Your task to perform on an android device: I've owned sports shoes in the past, but this time I'm searching for the college brand. Use the Nykaaman app for shoes with the Campus brand.
Image 0: 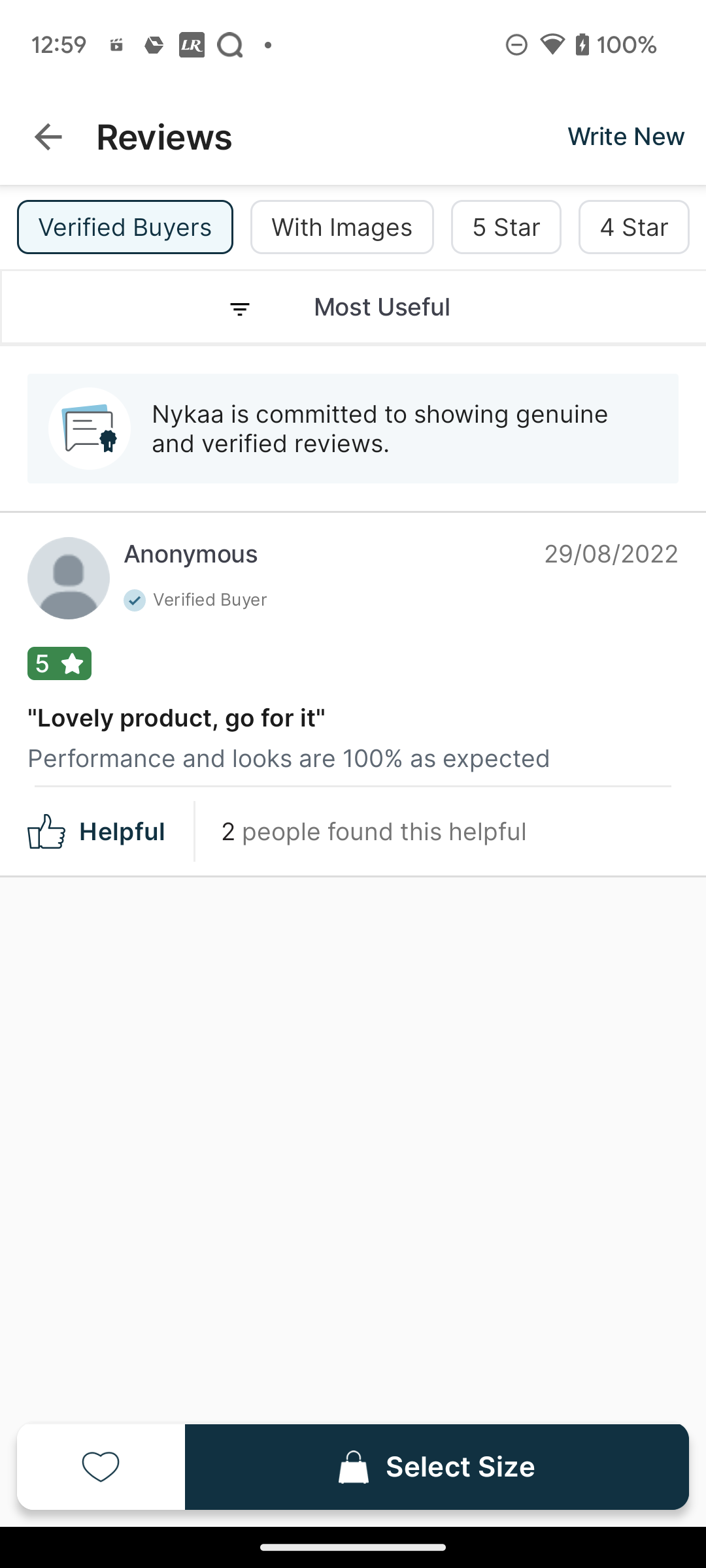
go back to the previous page
Step 0: press back button
Image 1: 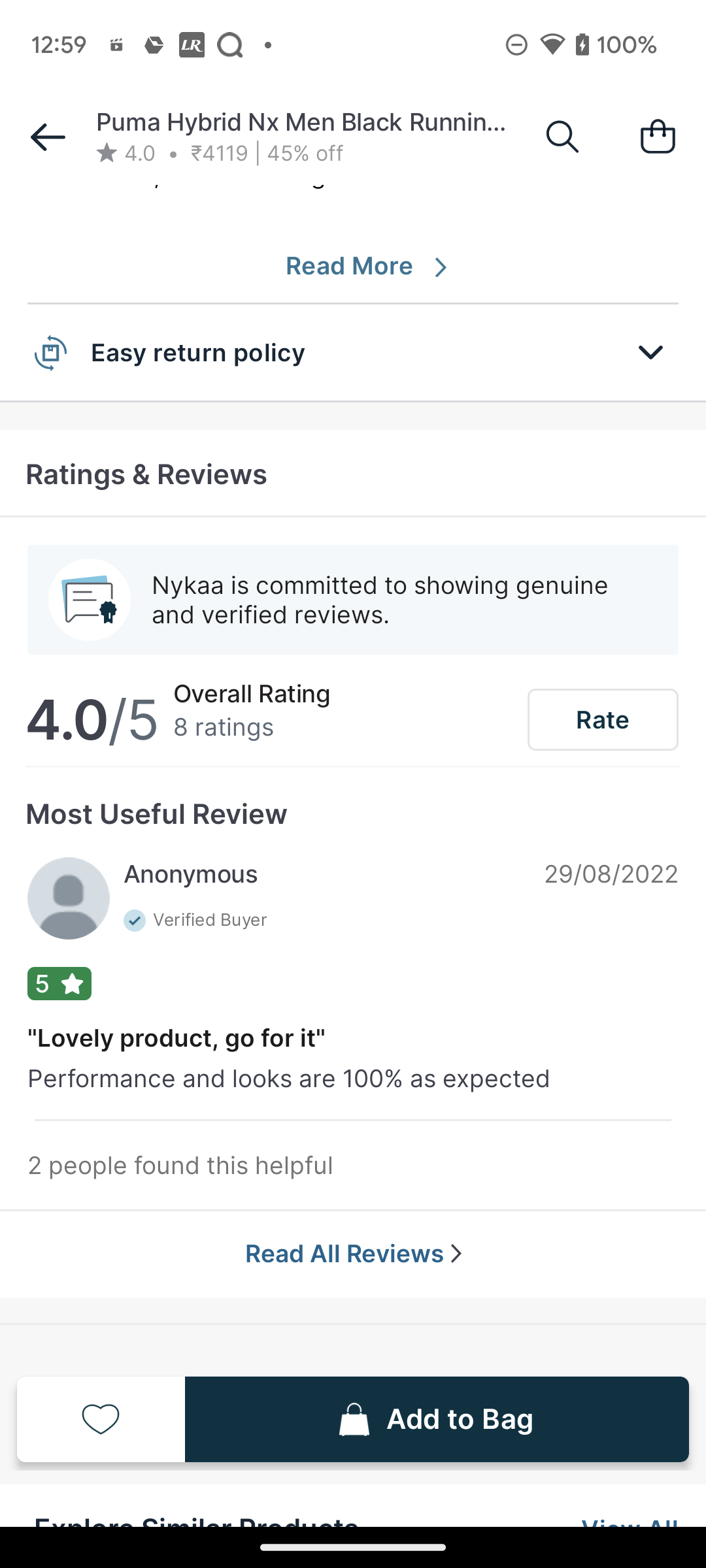
go back to the previous page
Step 1: press back button
Image 2: 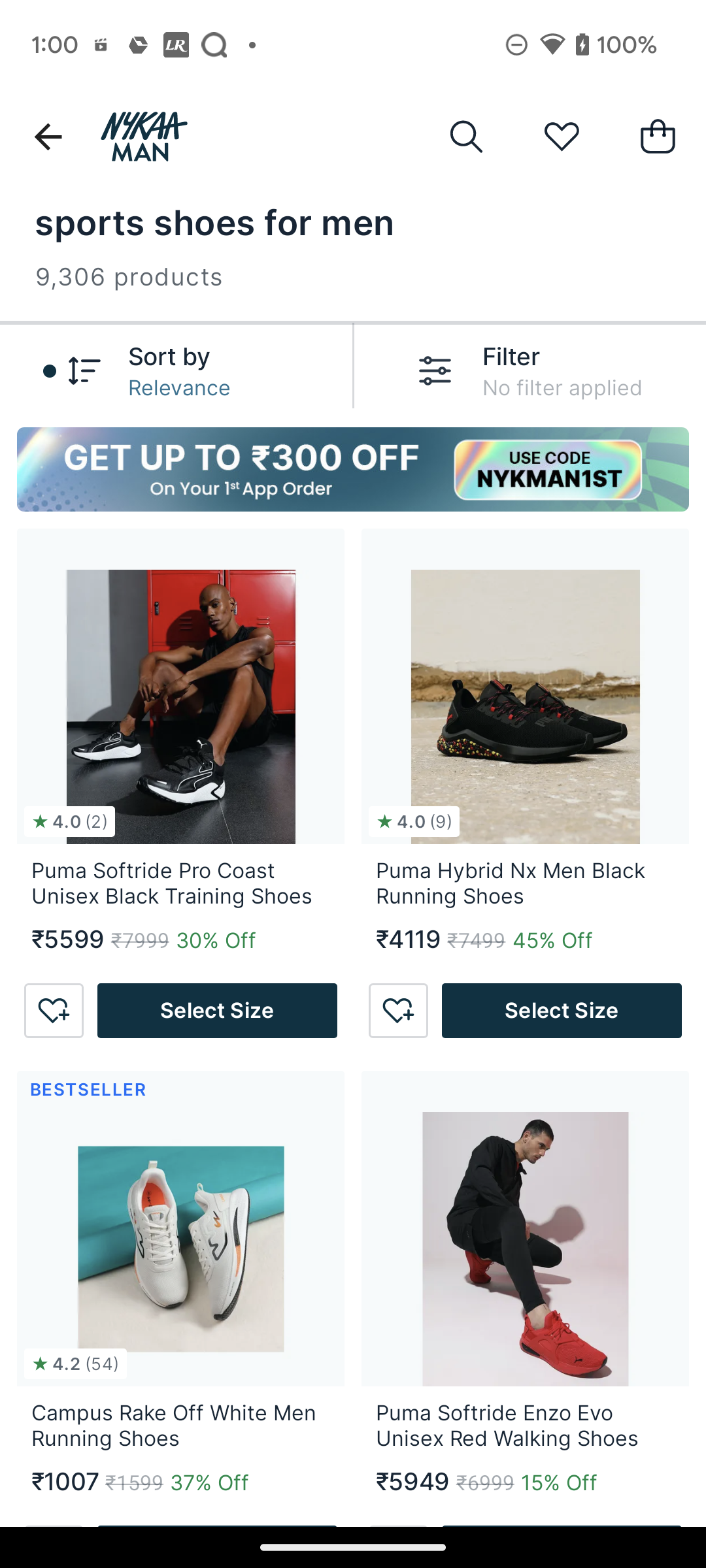
Click on the Filter section
Step 2: click (438, 368)
Image 3: 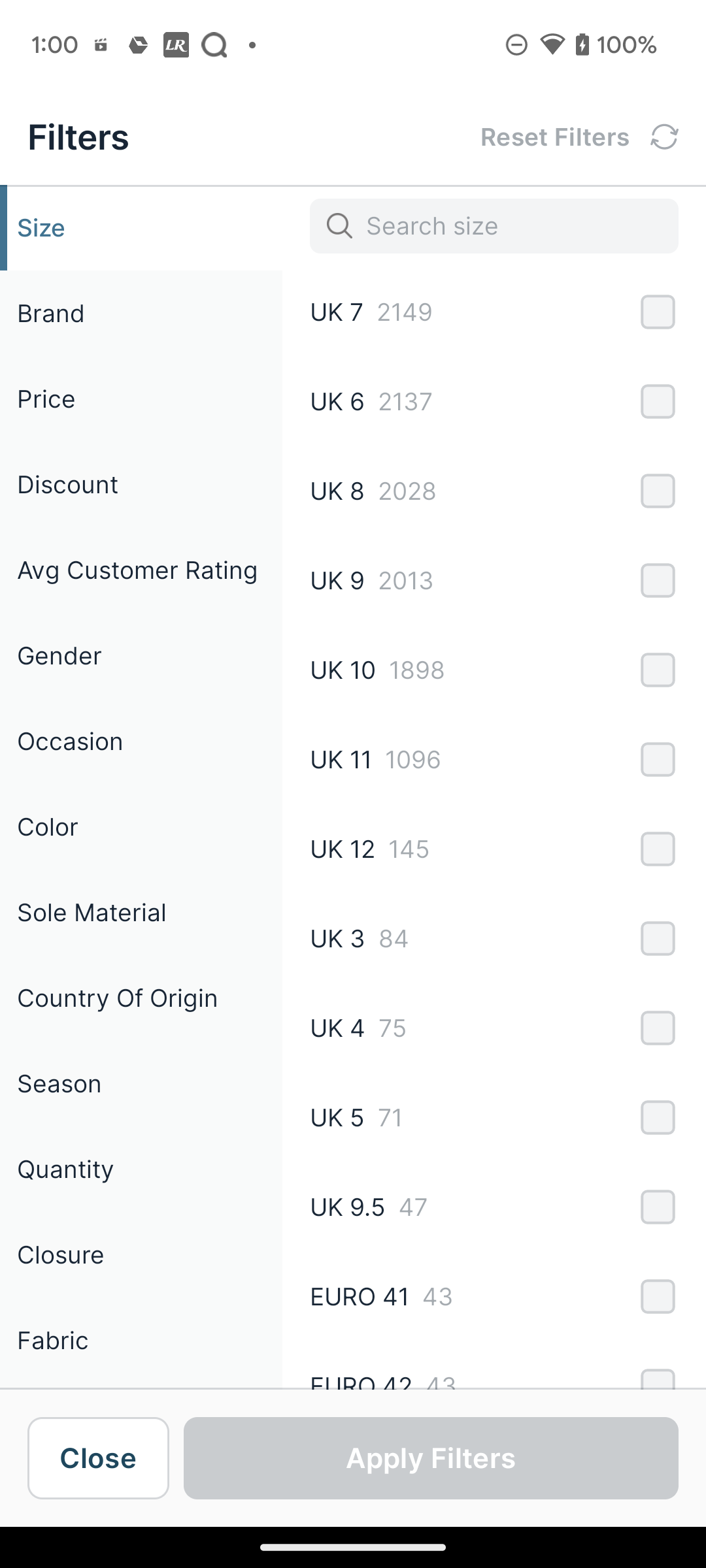
Go to the Brand Filters
Step 3: click (51, 313)
Image 4: 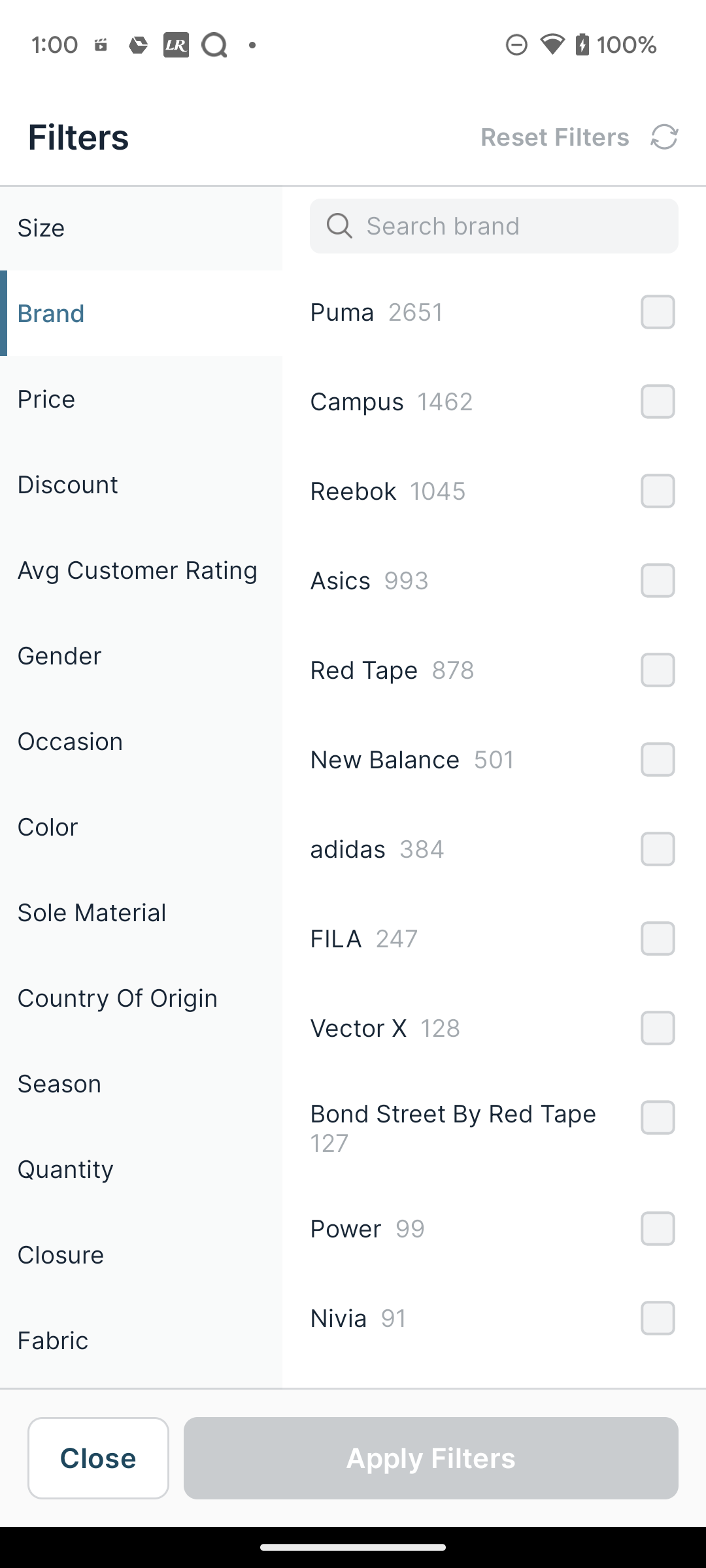
Click on the tick box of Campus Brand
Step 4: click (658, 401)
Image 5: 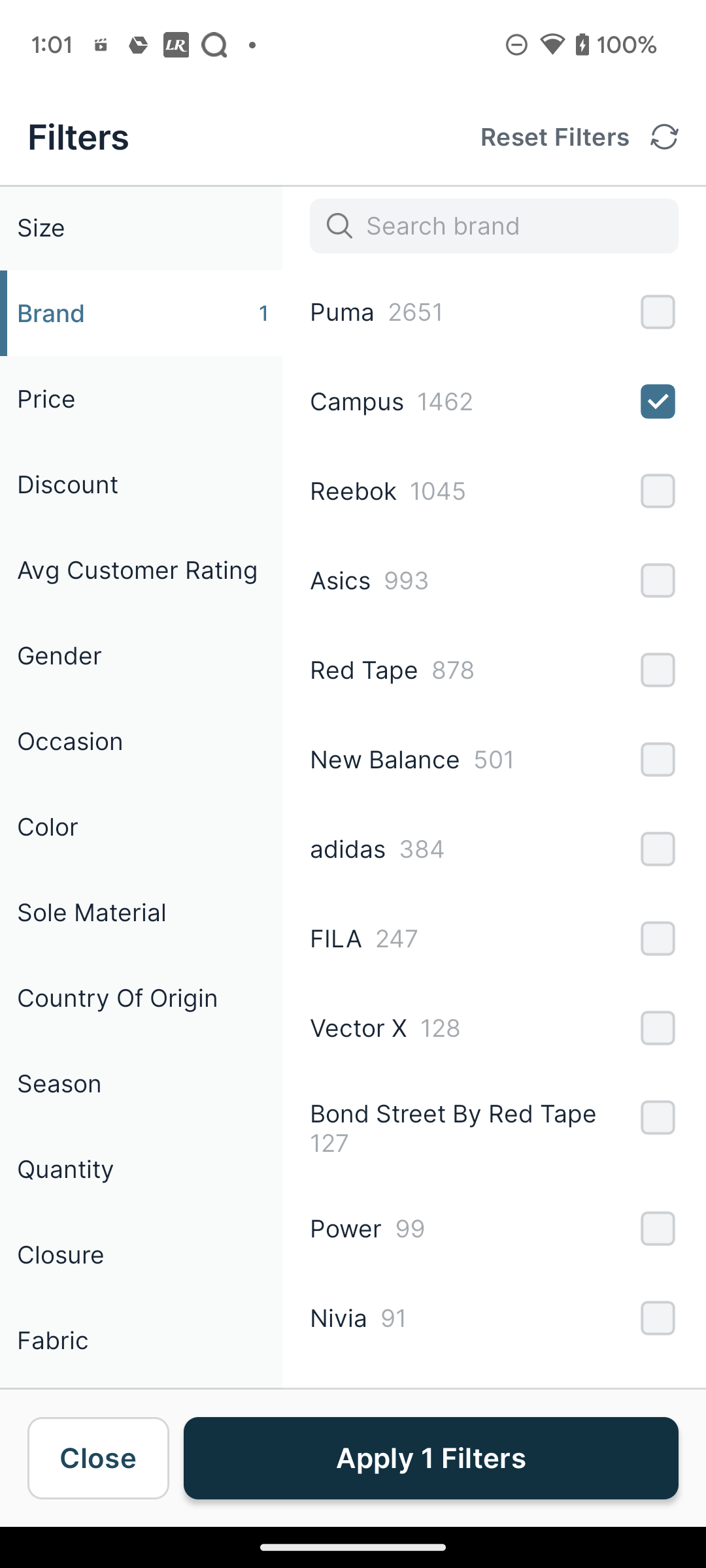
Click on Apply Filters at the bottom of the screen
Step 5: click (431, 1458)